Your task to perform on an android device: Open the Gmail App, Compose a mail to dbwscratch.test.id8@gmail.com about Leave Approval with the body Approve my three days leave and send it.
Image 0: 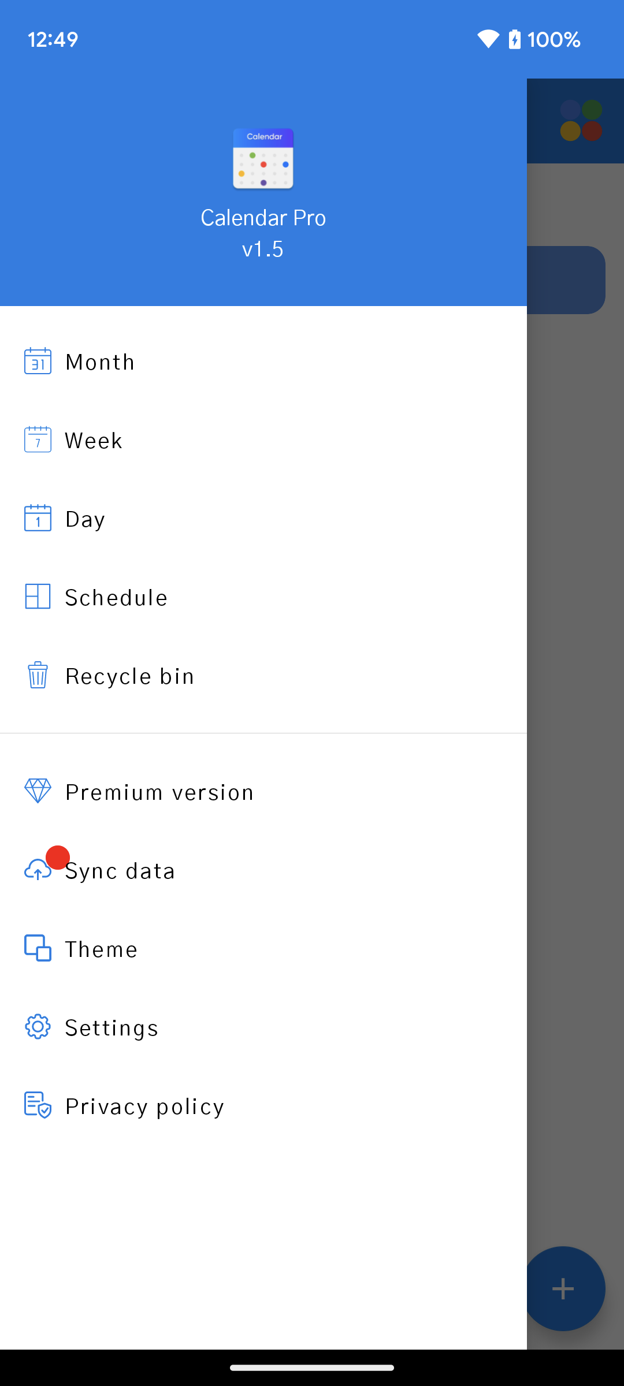
Open the Gmail app
Step 0: open app "Gmail"
Image 1: 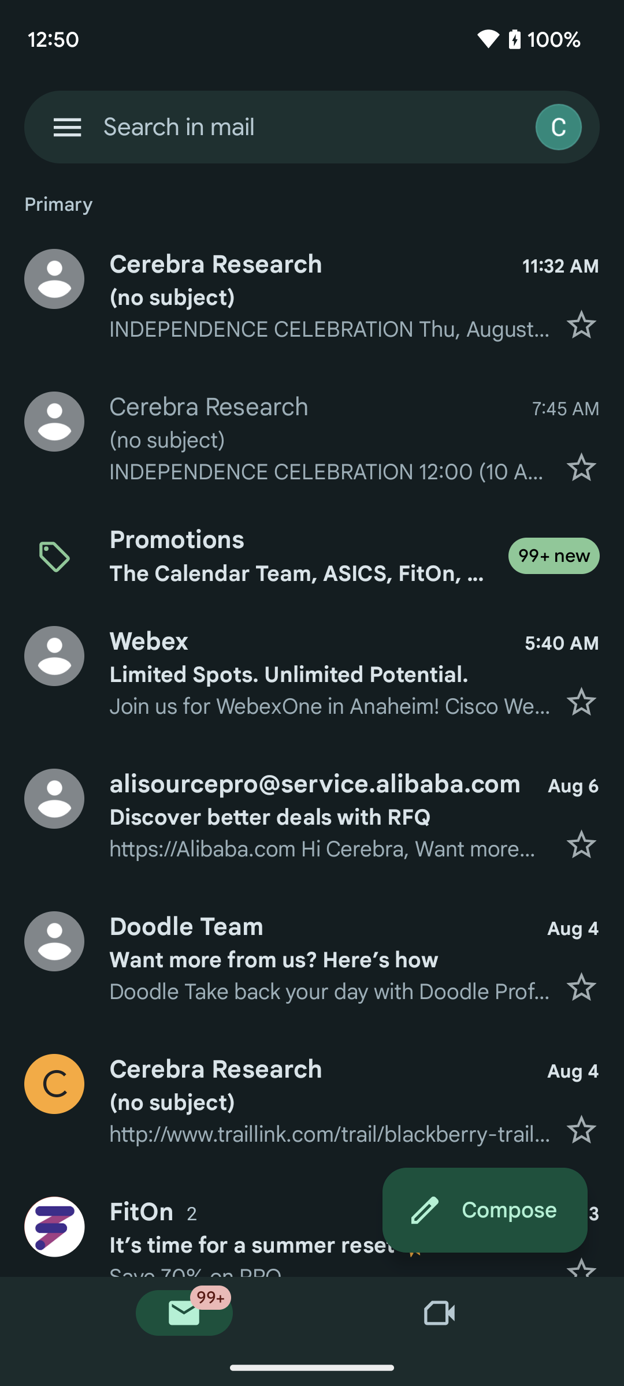
Click on the Compose button at the bottom right corner of the screen to compose an email
Step 1: click (322, 1212)
Image 2: 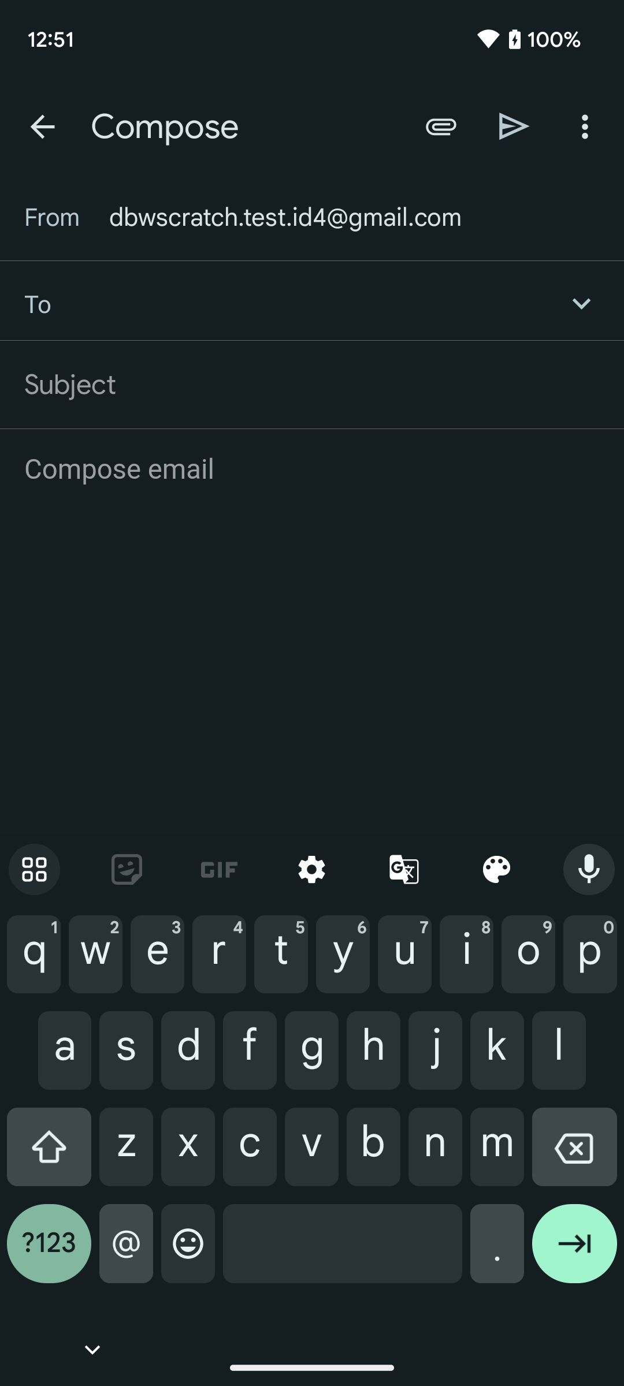
Type dbwscratch.test.id8@gmail.com in the recipient section
Step 2: type "dbwscratch.test.id8@gmail.com"
Image 4: 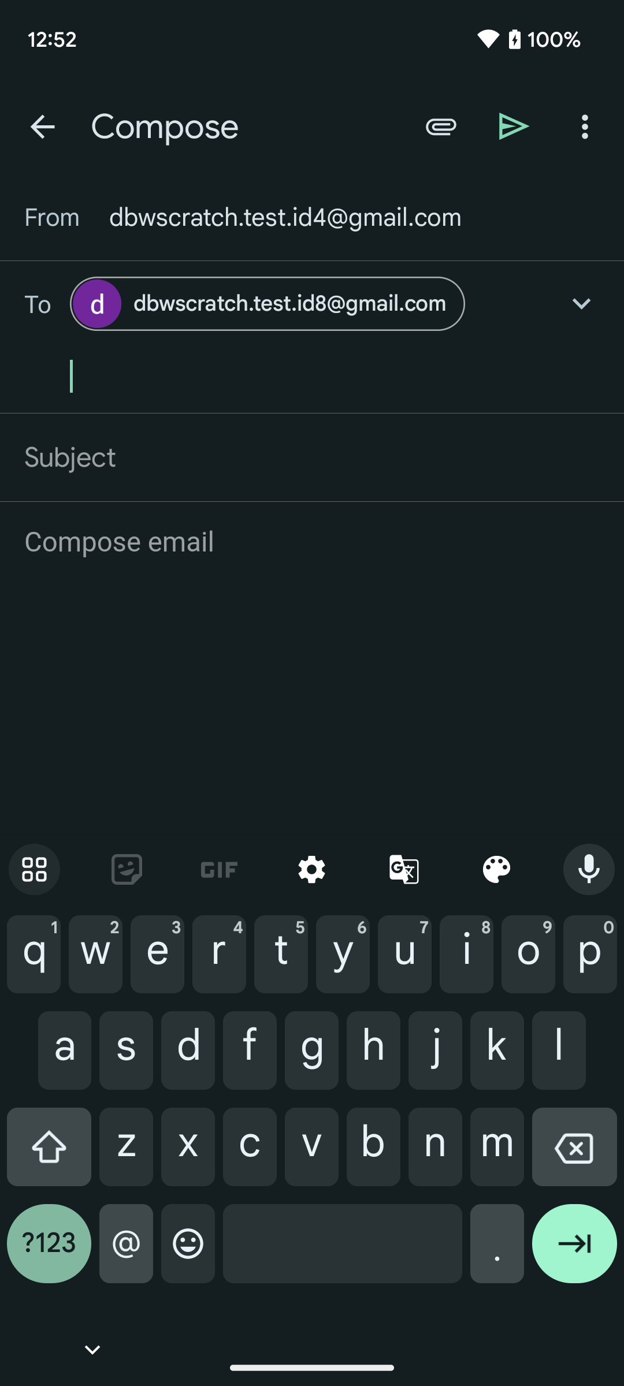
Click on the Subject section to type subject.
Step 4: click (312, 457)
Image 5: 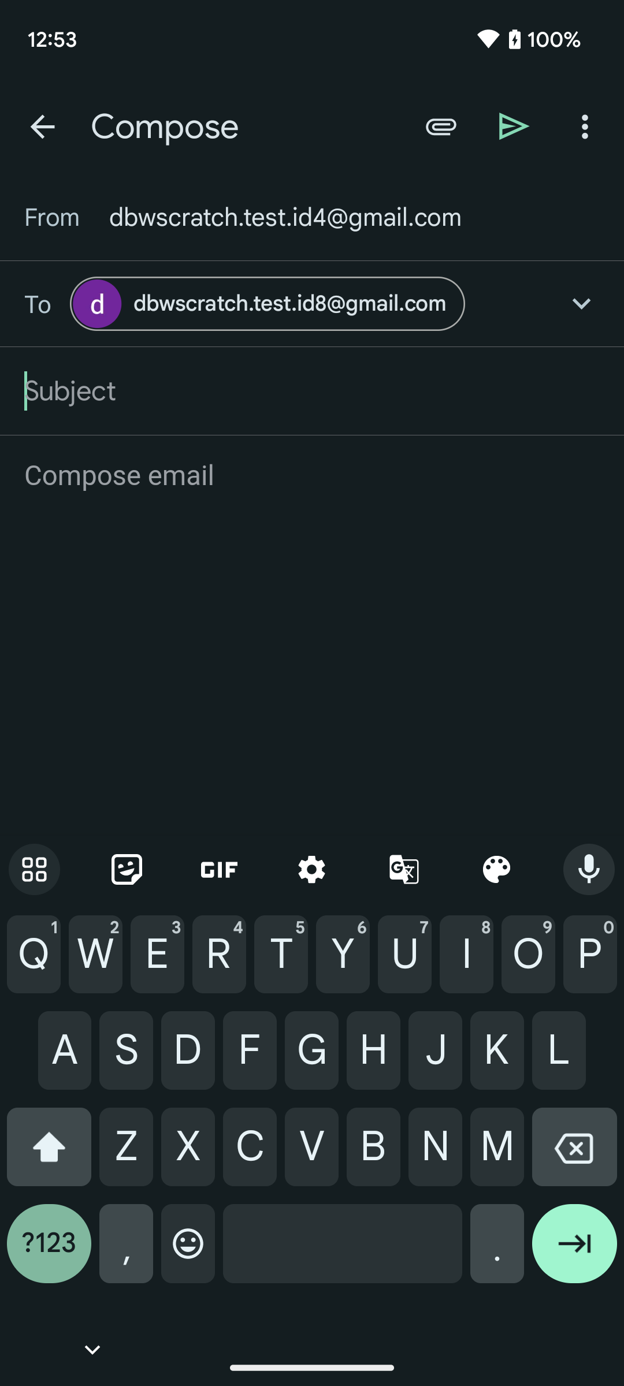
Type Leave Approval in subject section
Step 5: type "Leave Approval"
Image 6: 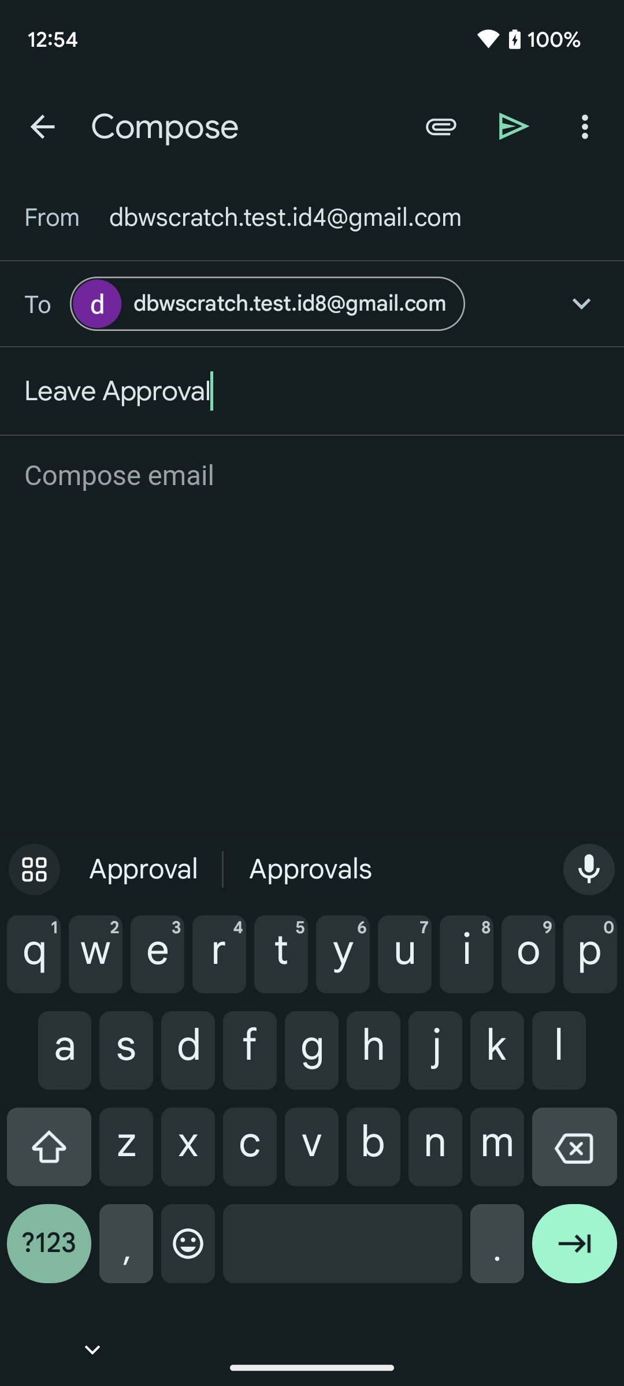
Click on Compose email to write an email
Step 6: click (313, 476)
Image 7: 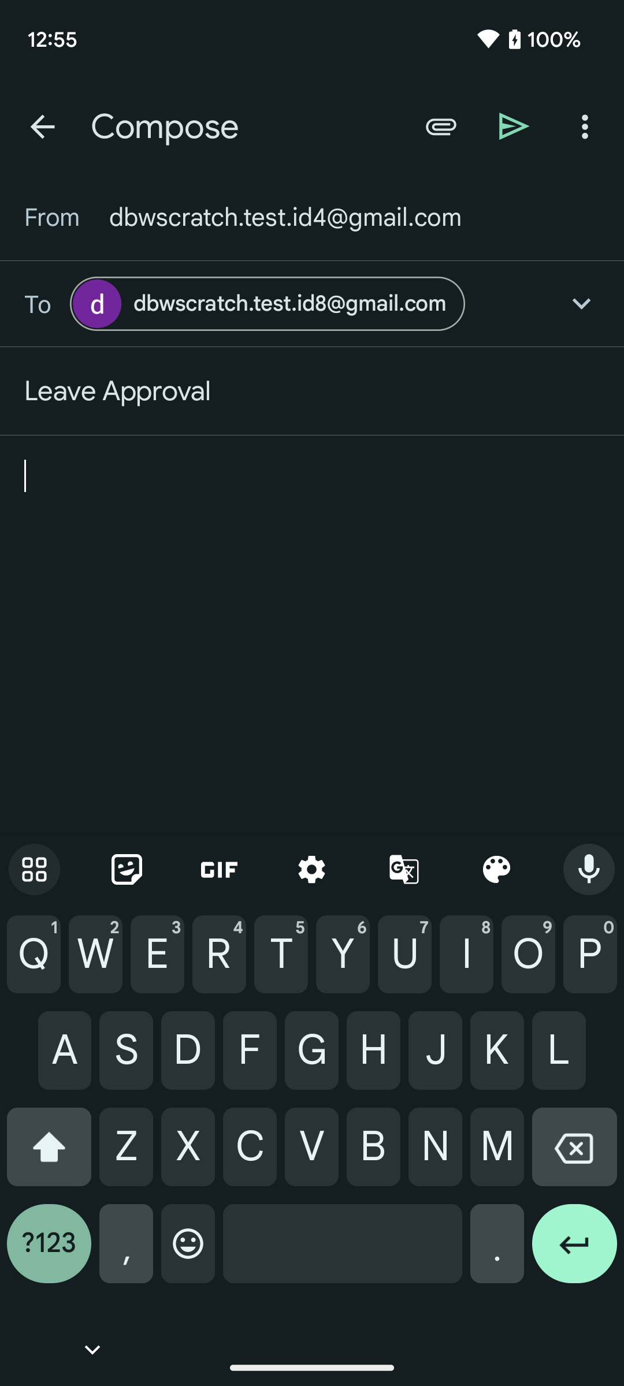
Type Approve my three days of leave in the compose email section
Step 7: type "Approve my three days of leave"
Image 8: 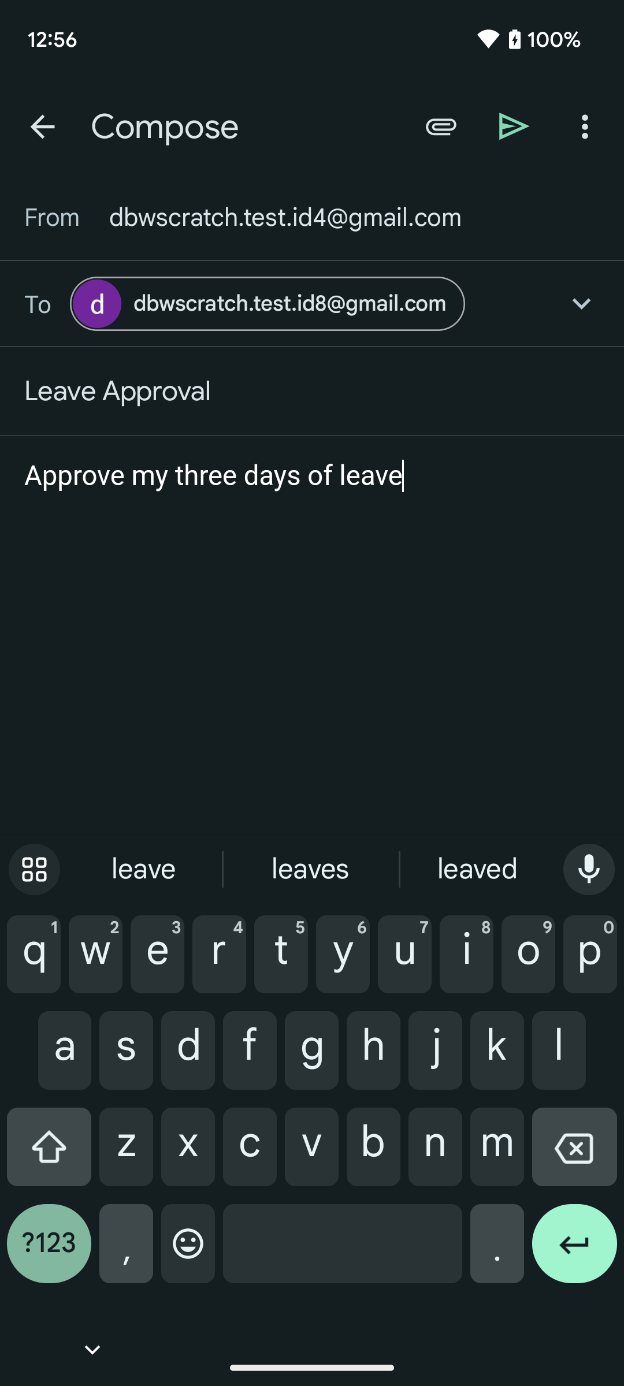
Click on the send button at the top right corner of the screen to send this email
Step 8: click (514, 126)